Your task to perform on an android device: Go to the TickTick app and create a reminder that Rent is due
Image 0: 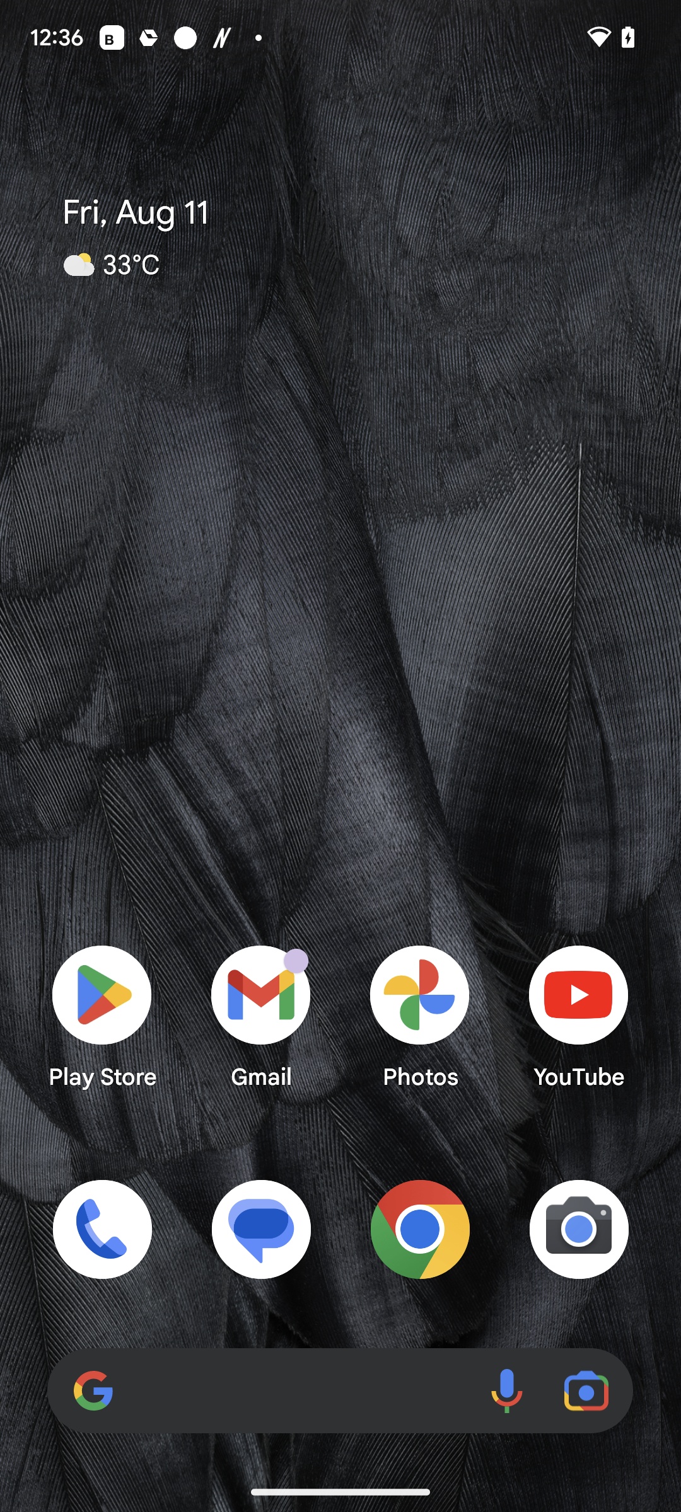
Open the TickTick app
Step 0: open app "TickTick"
Image 1: 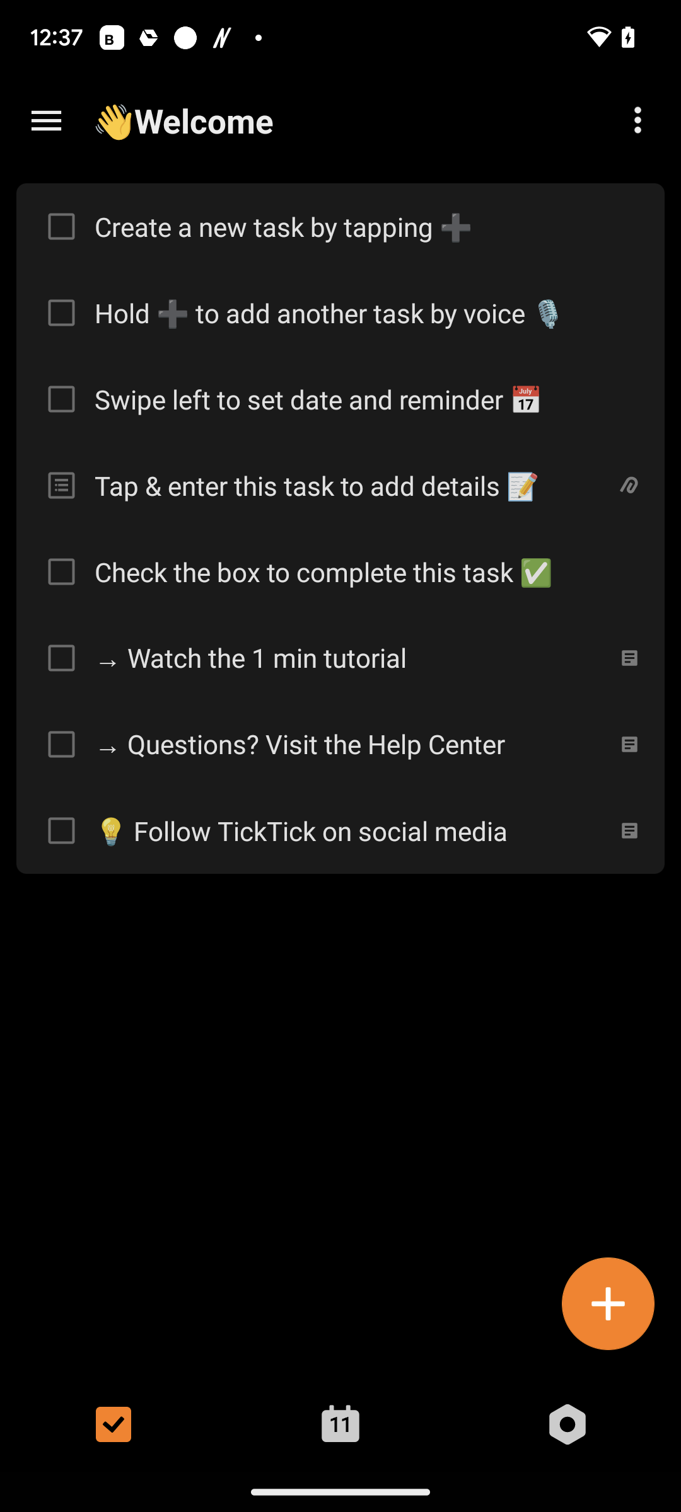
Click on the plus icon at the bottom right side of the screen
Step 1: click (608, 1304)
Image 2: 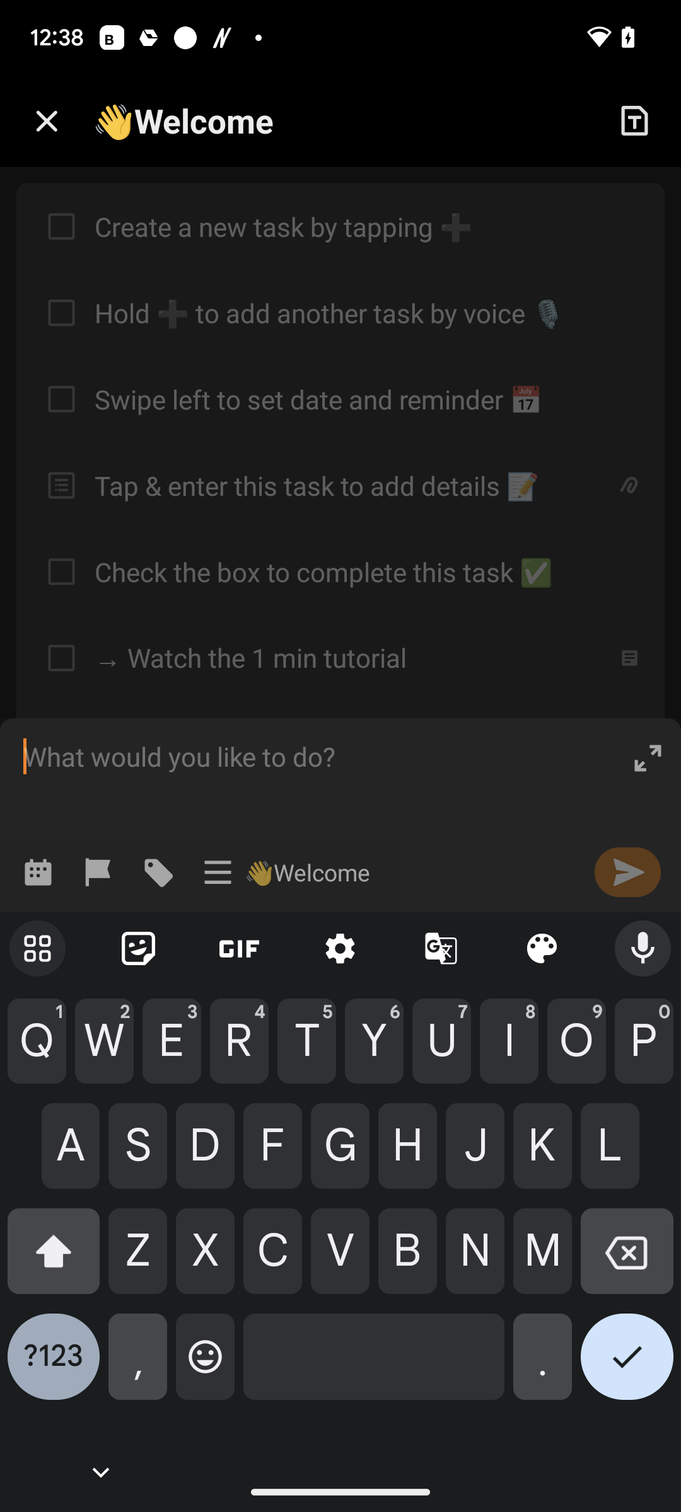
Click on what would you like to do?
Step 2: click (313, 756)
Image 5: 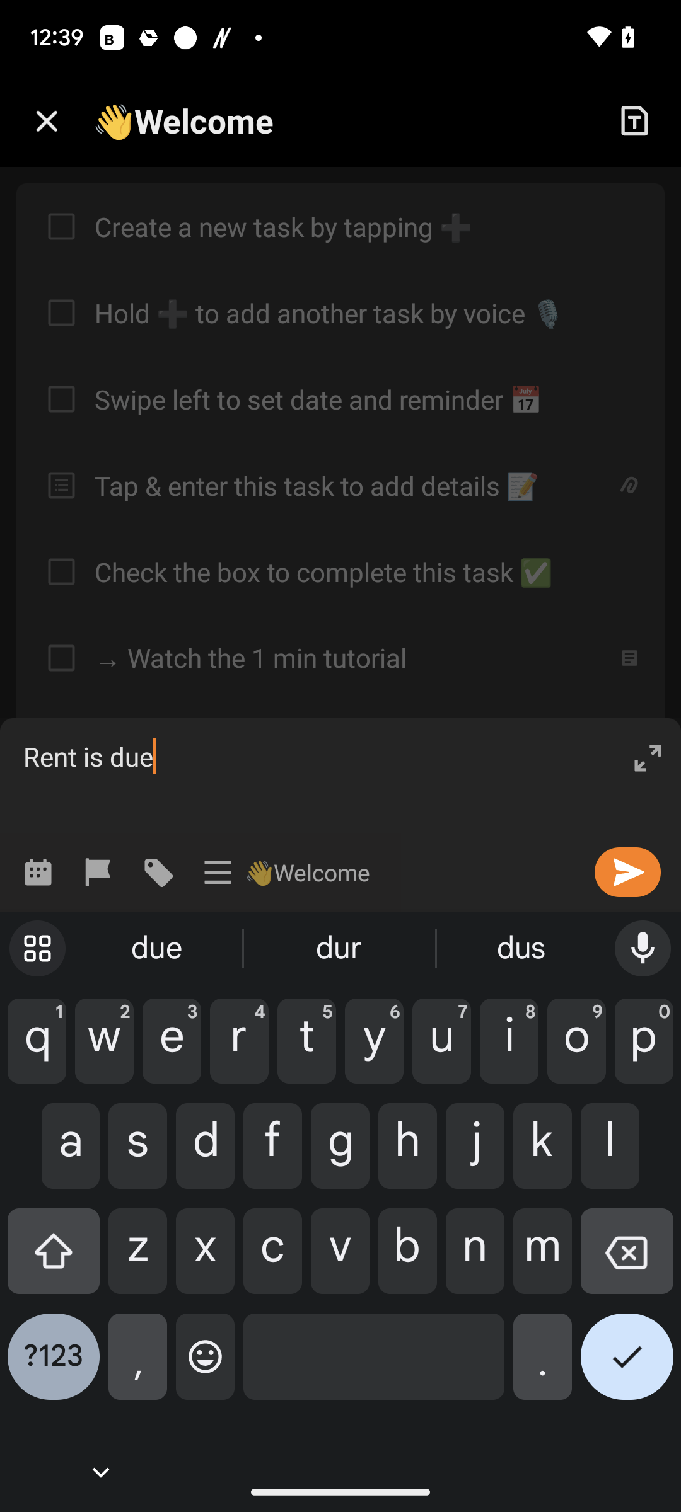
Click on Description
Step 5: click (313, 808)
Image 6: 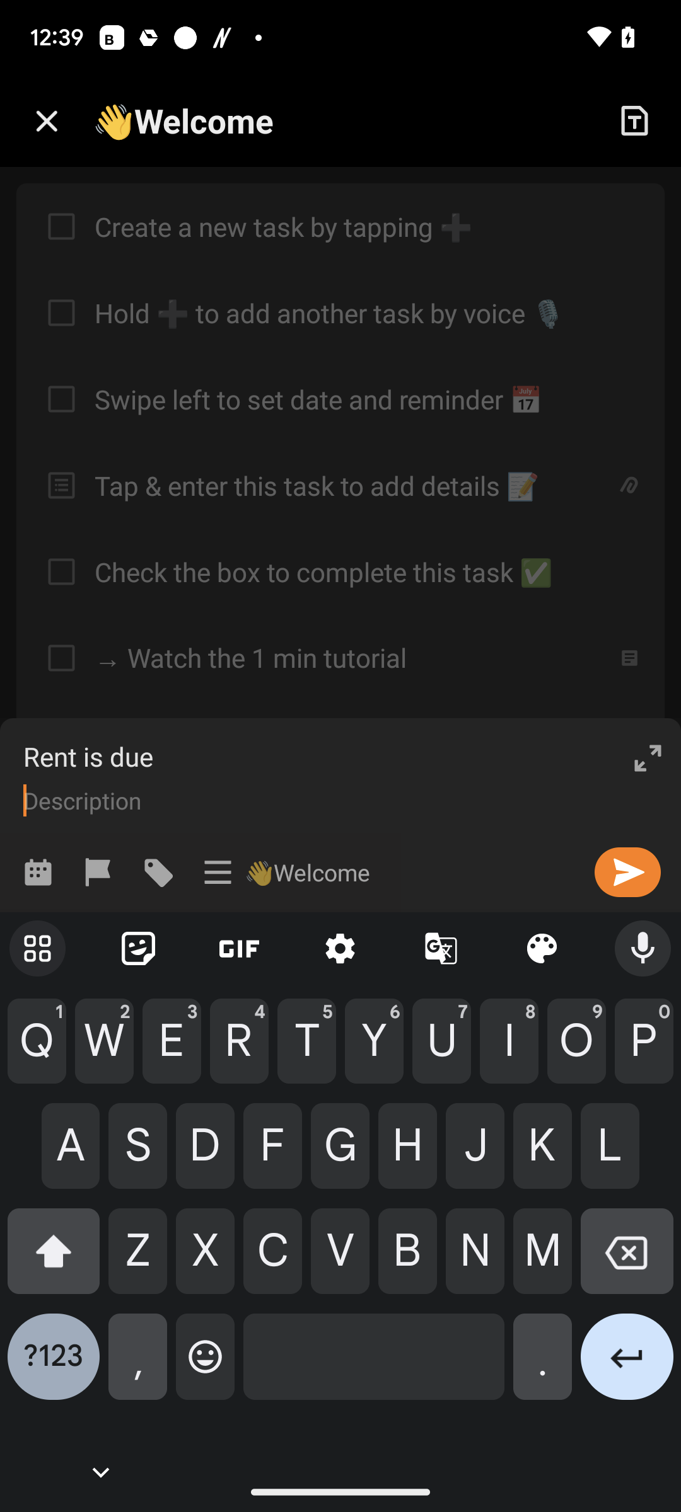
Type its a new month and the rent is due
Step 6: type "its a new month and the rent is due"
Image 7: 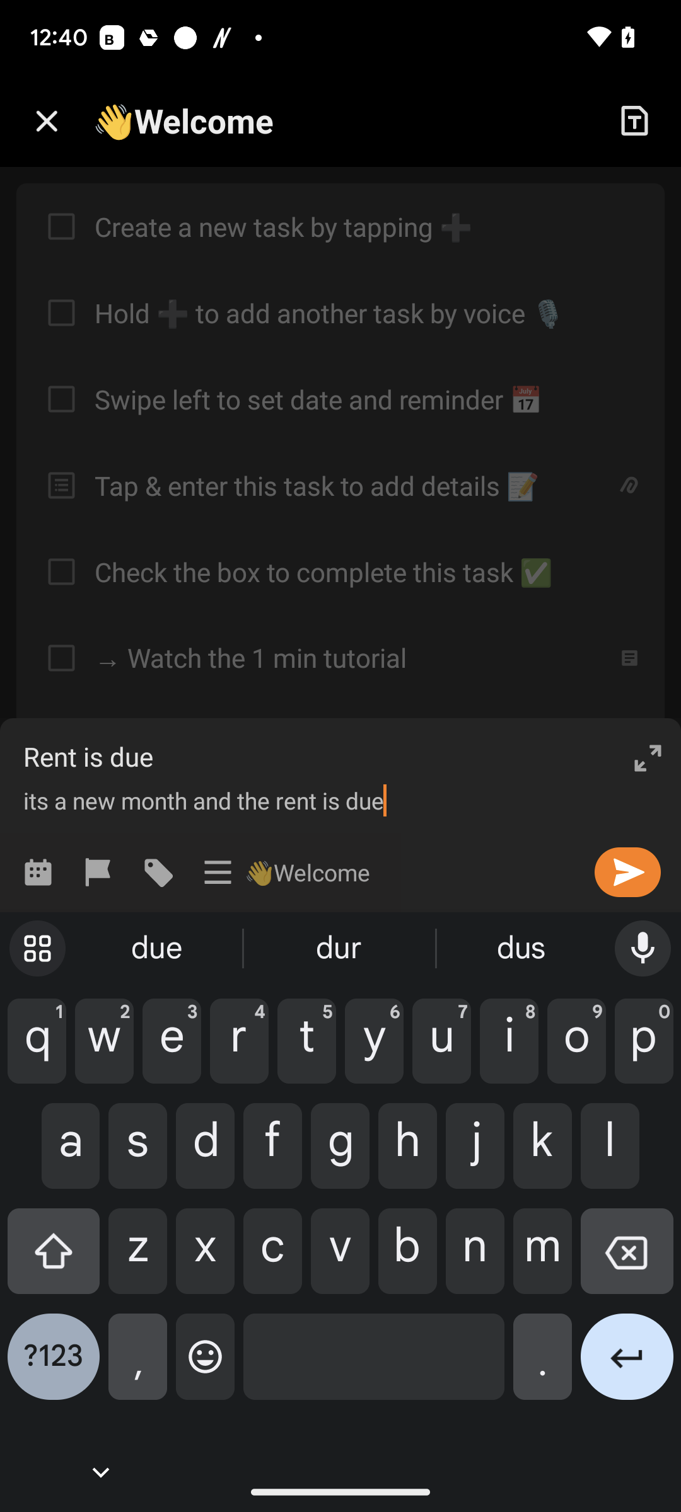
Click on the calendar icon on the left side of the screen
Step 7: click (32, 873)
Image 9: 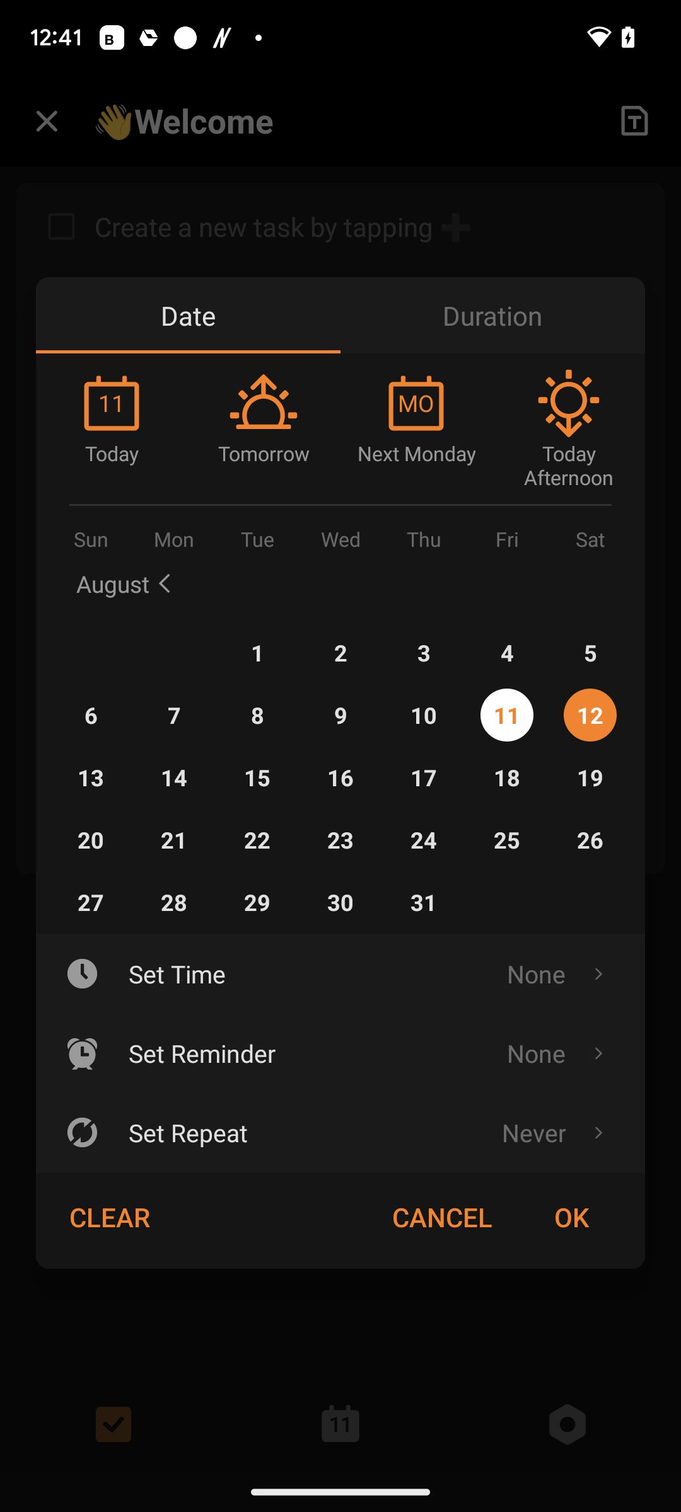
Select date and time
Step 9: click (177, 973)
Image 10: 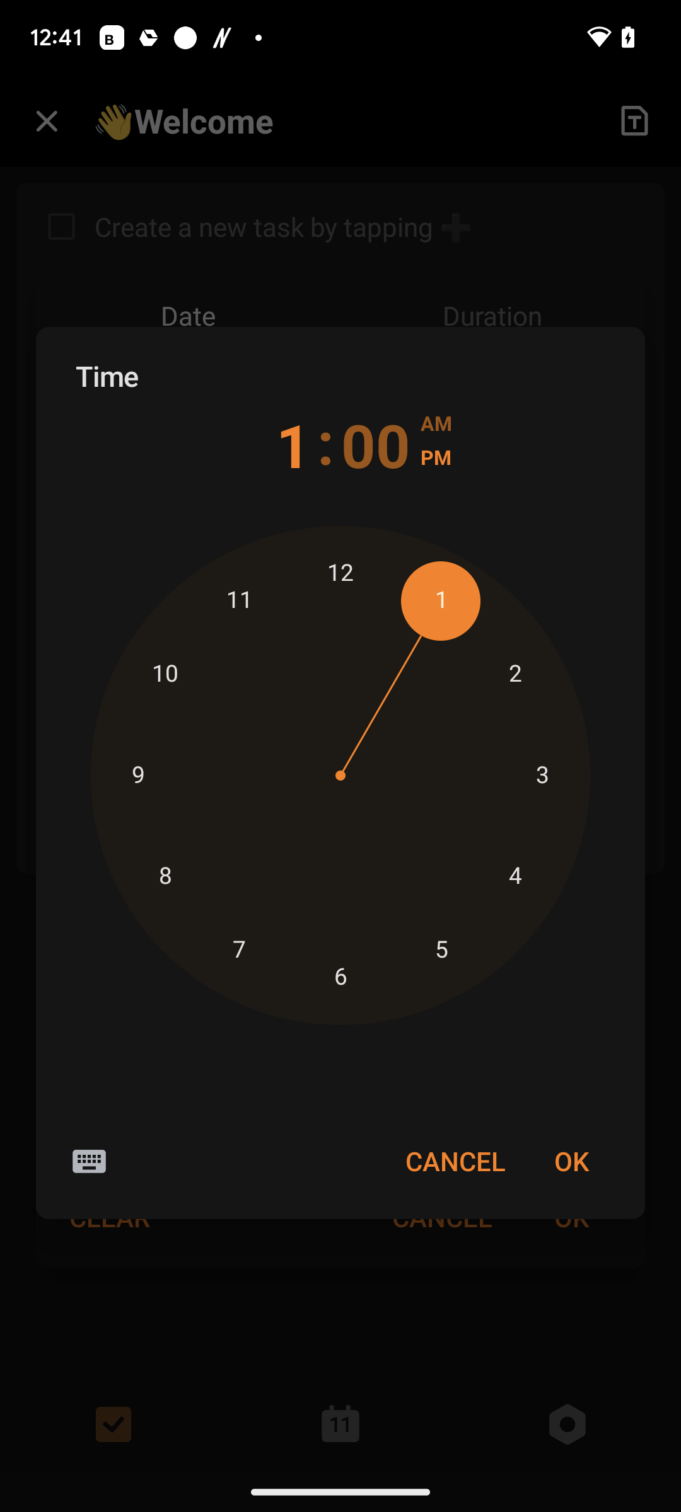
Select date and time
Step 10: click (340, 798)
Image 11: 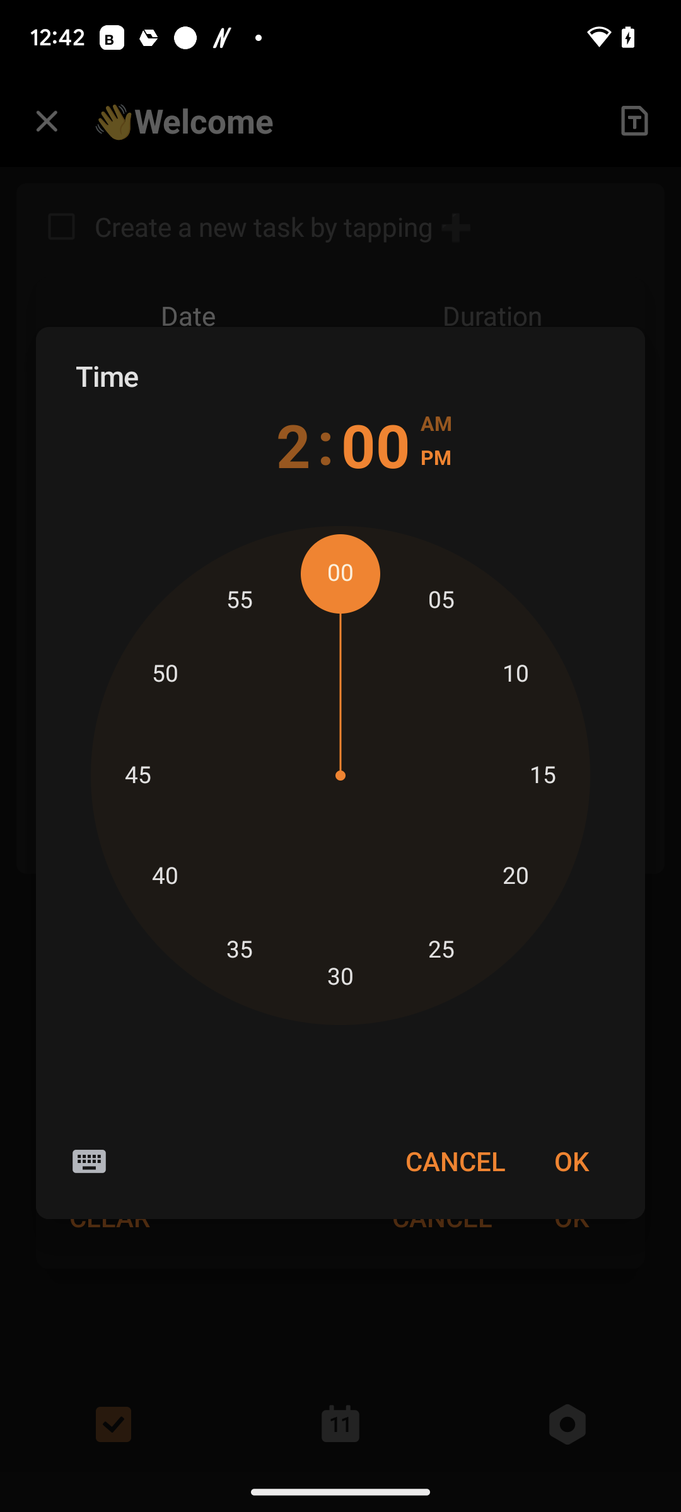
Click the OK option
Step 11: click (571, 1161)
Image 12: 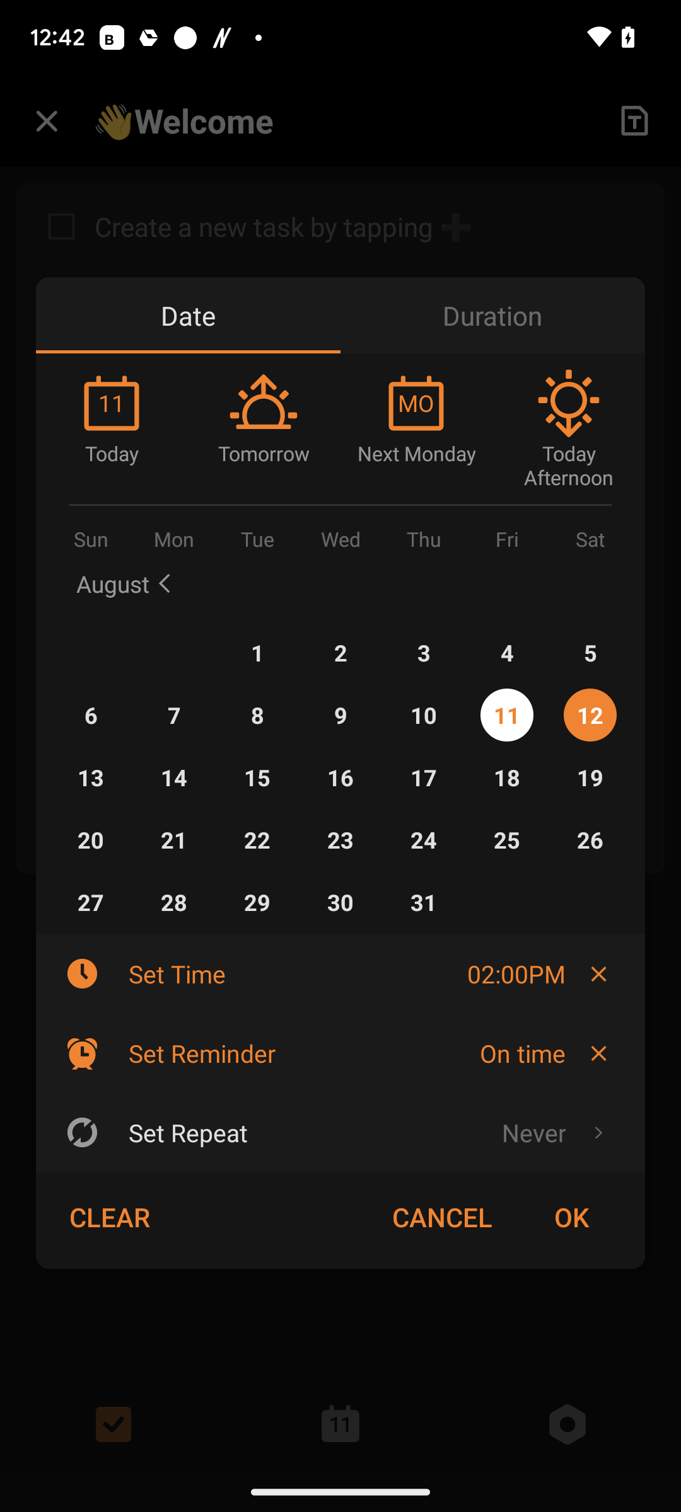
Click the OK option
Step 12: click (571, 1217)
Image 13: 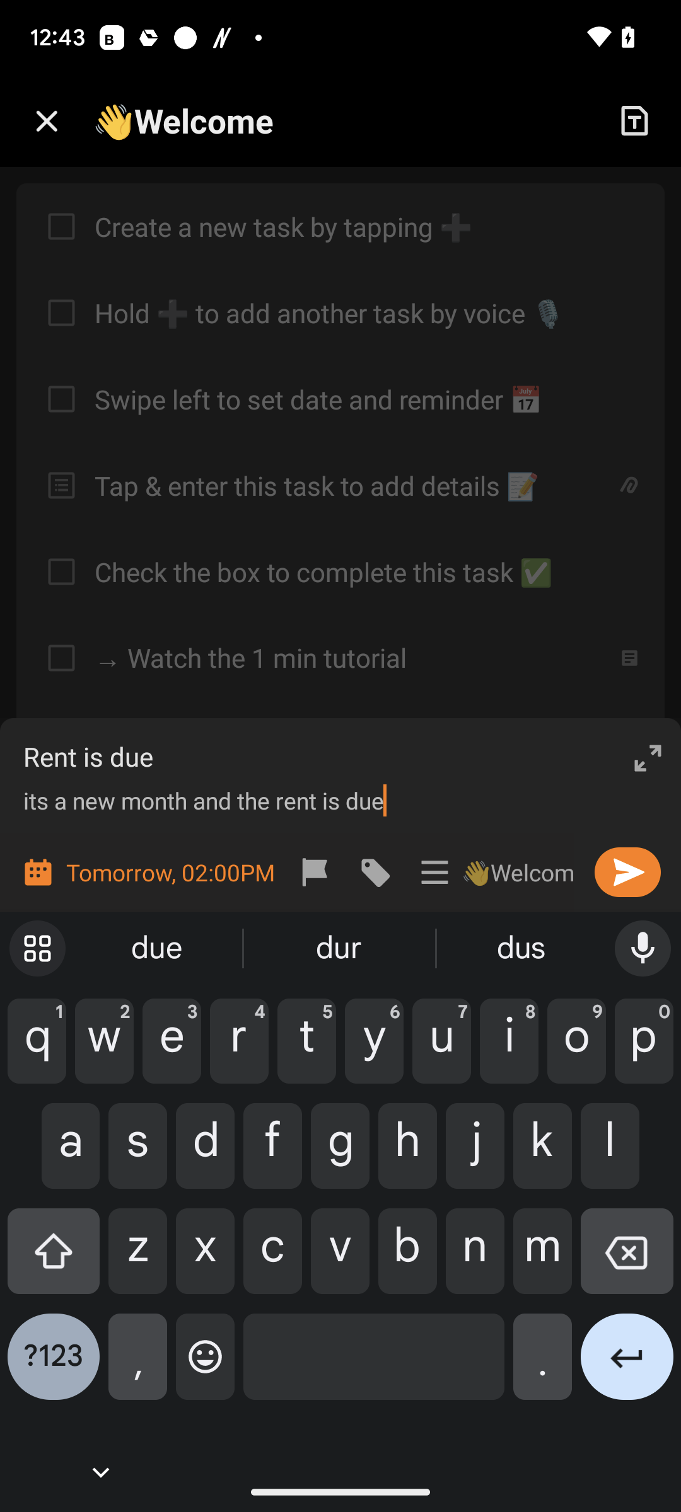
Click on the send button at the right side of the screen
Step 13: click (622, 875)